Your task to perform on an android device: Add a source of income in the My Money app.
Image 0: 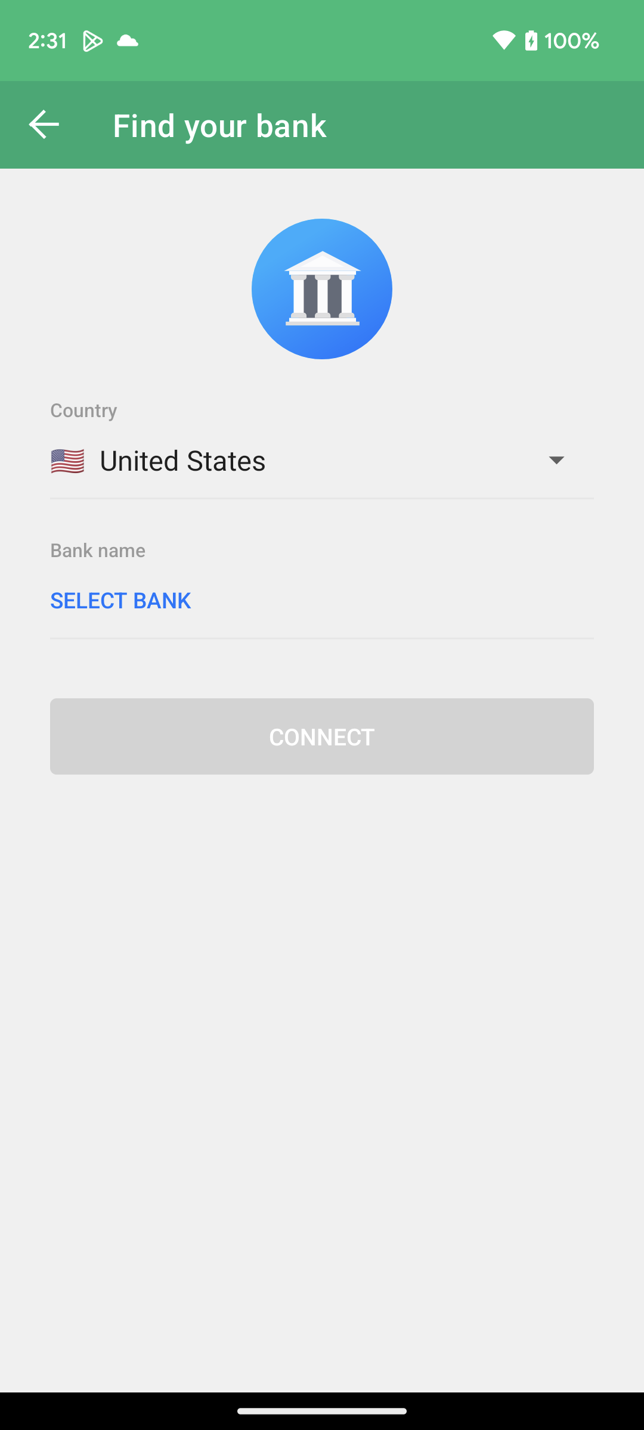
Open My Money app.
Step 0: open app "MyMoney"
Image 1: 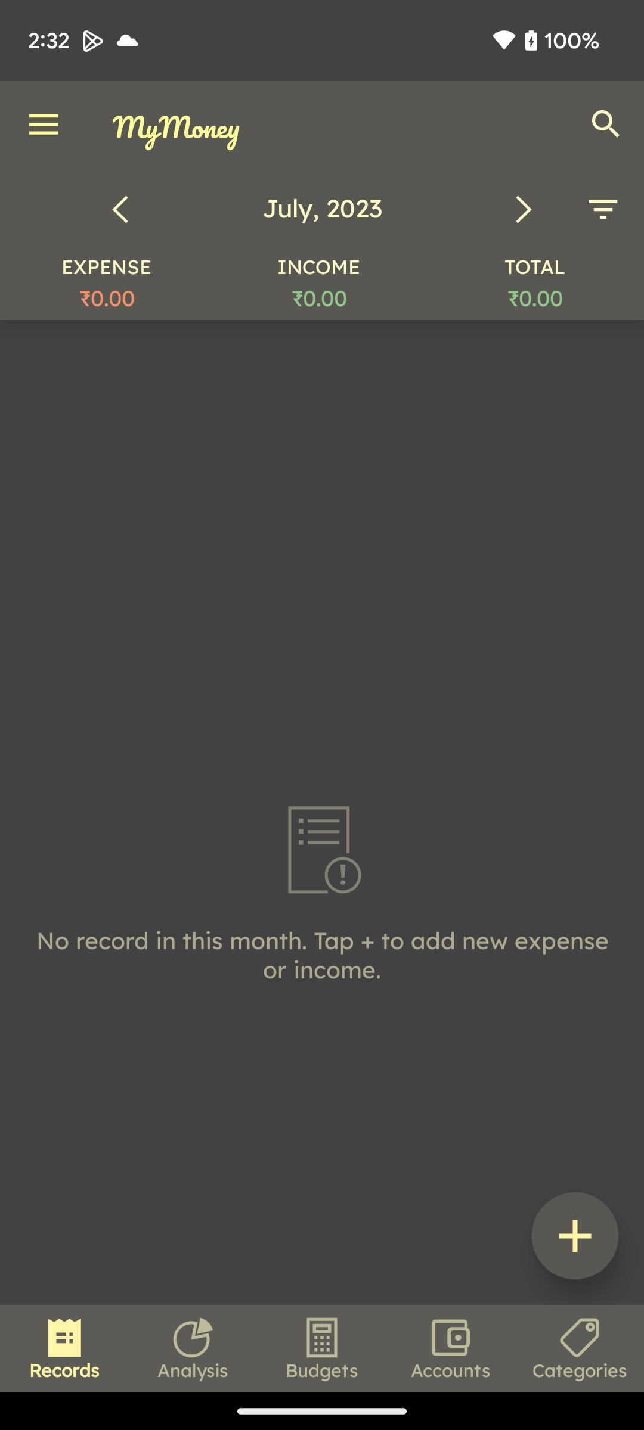
Click on the add icon on the bottom right corner of the screen.
Step 1: click (575, 1236)
Image 2: 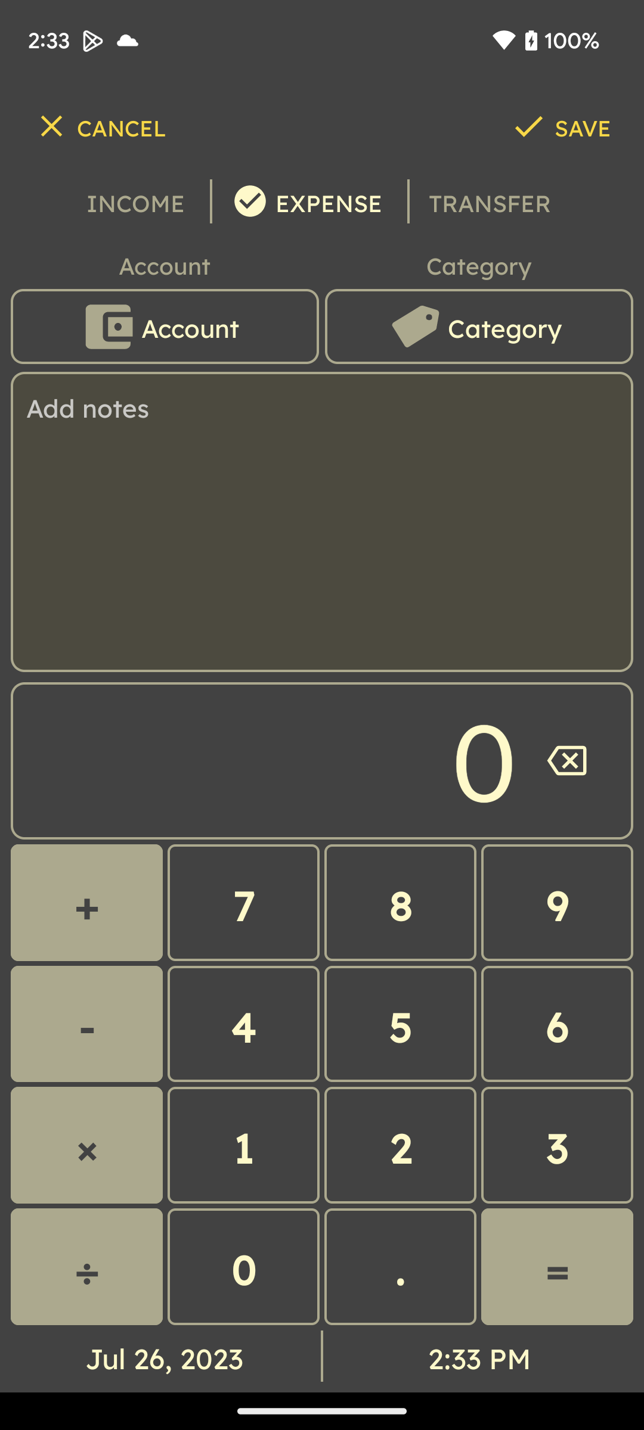
Click on the income option on the top left corner of the screen.
Step 2: click (138, 201)
Image 4: 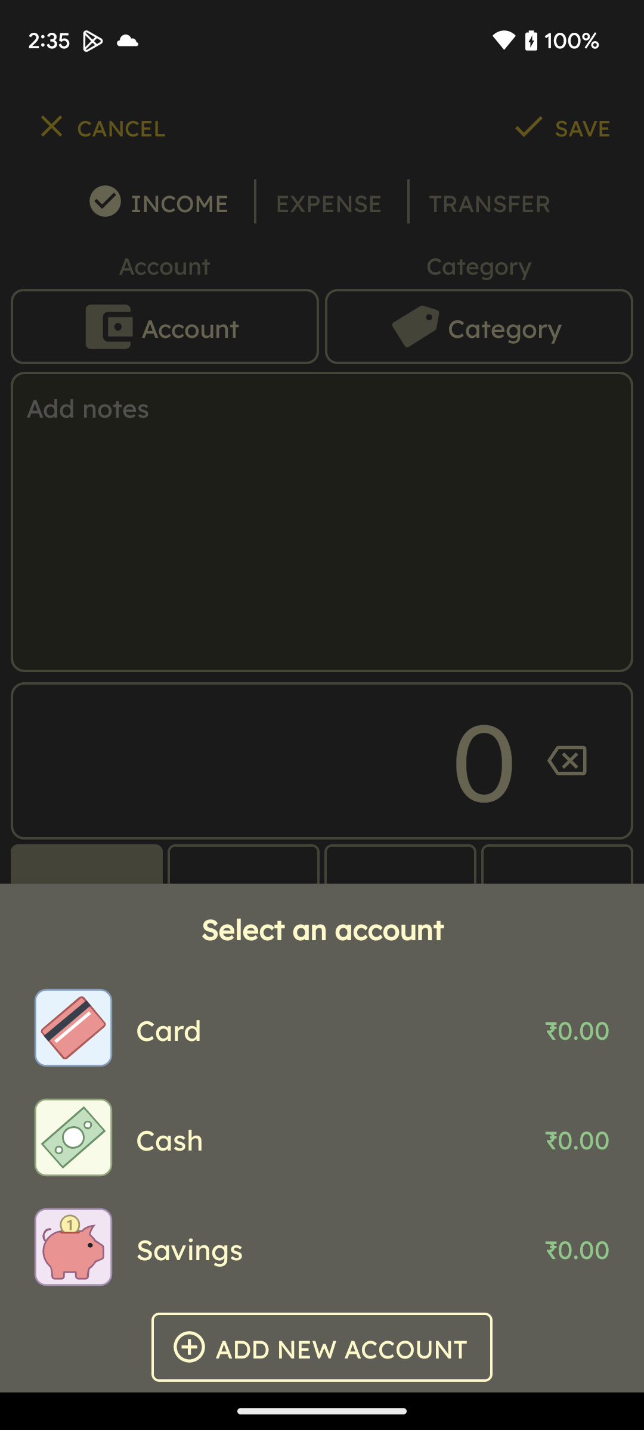
Click on the card option on the pop up screen below.
Step 4: click (73, 1028)
Image 5: 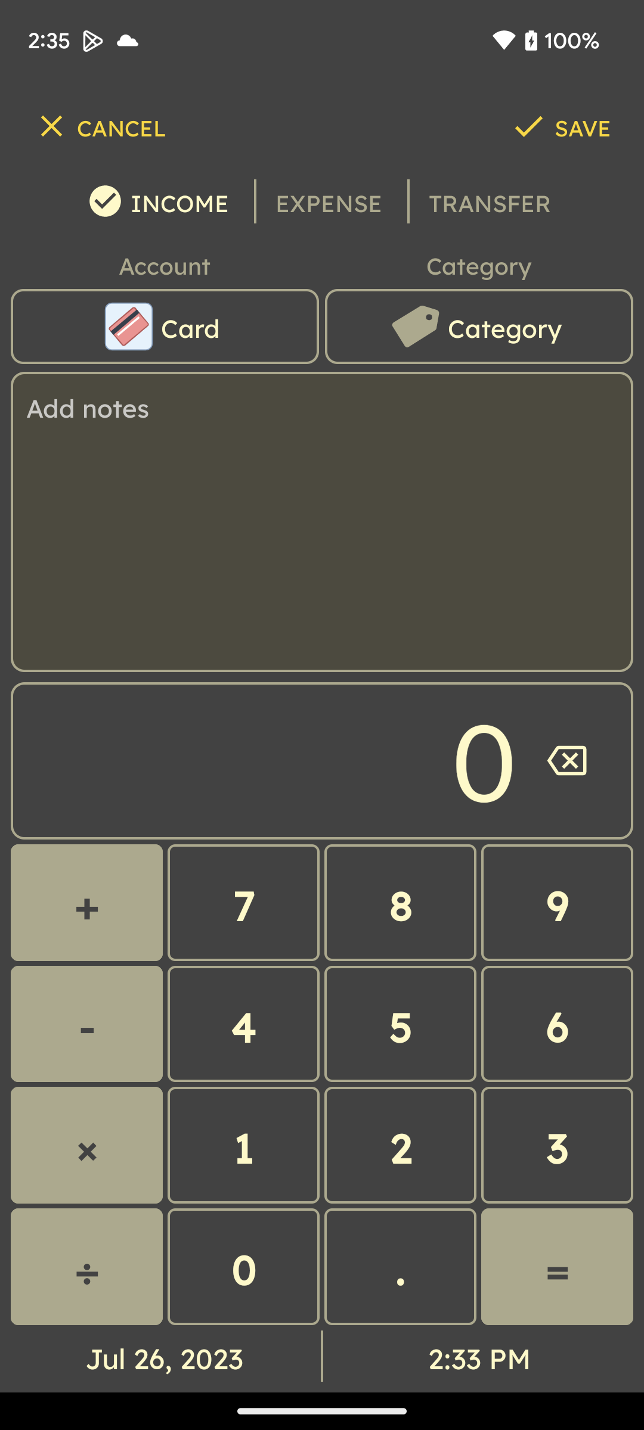
Click on the category option on the top right corner of the screen.
Step 5: click (479, 326)
Image 6: 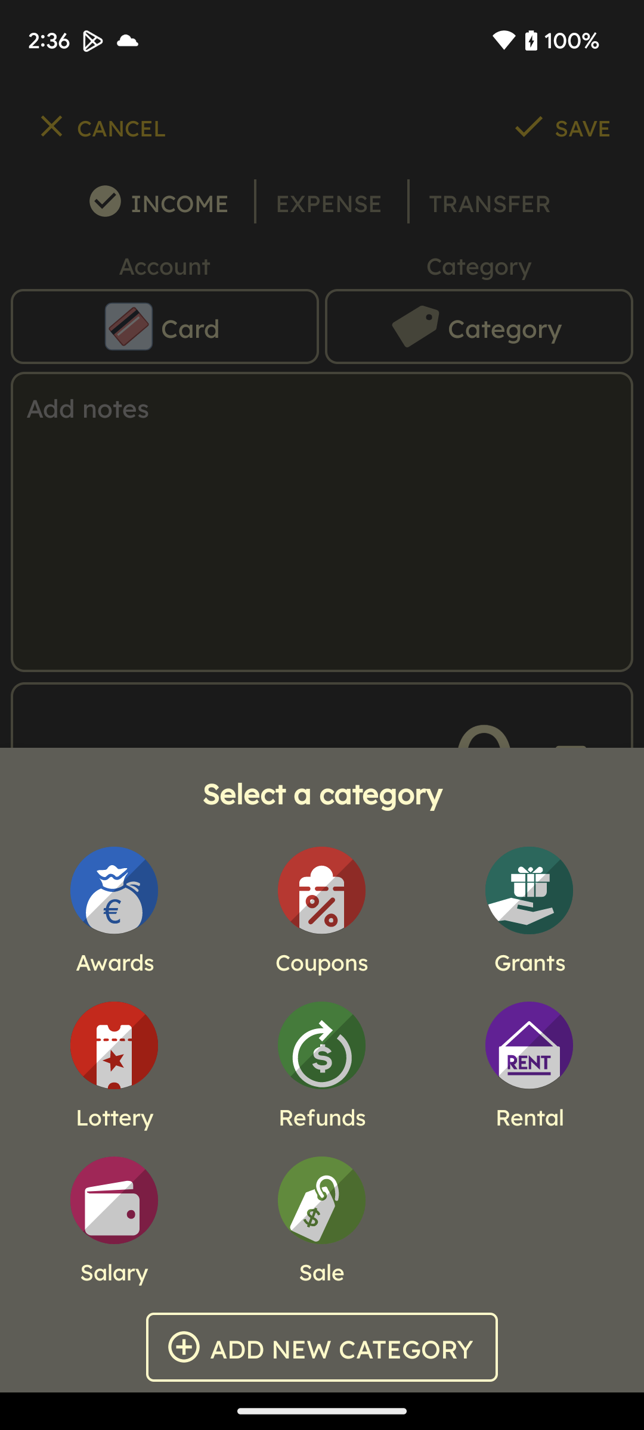
select the salary option on the bottom left side of the screen.
Step 6: click (114, 1200)
Image 7: 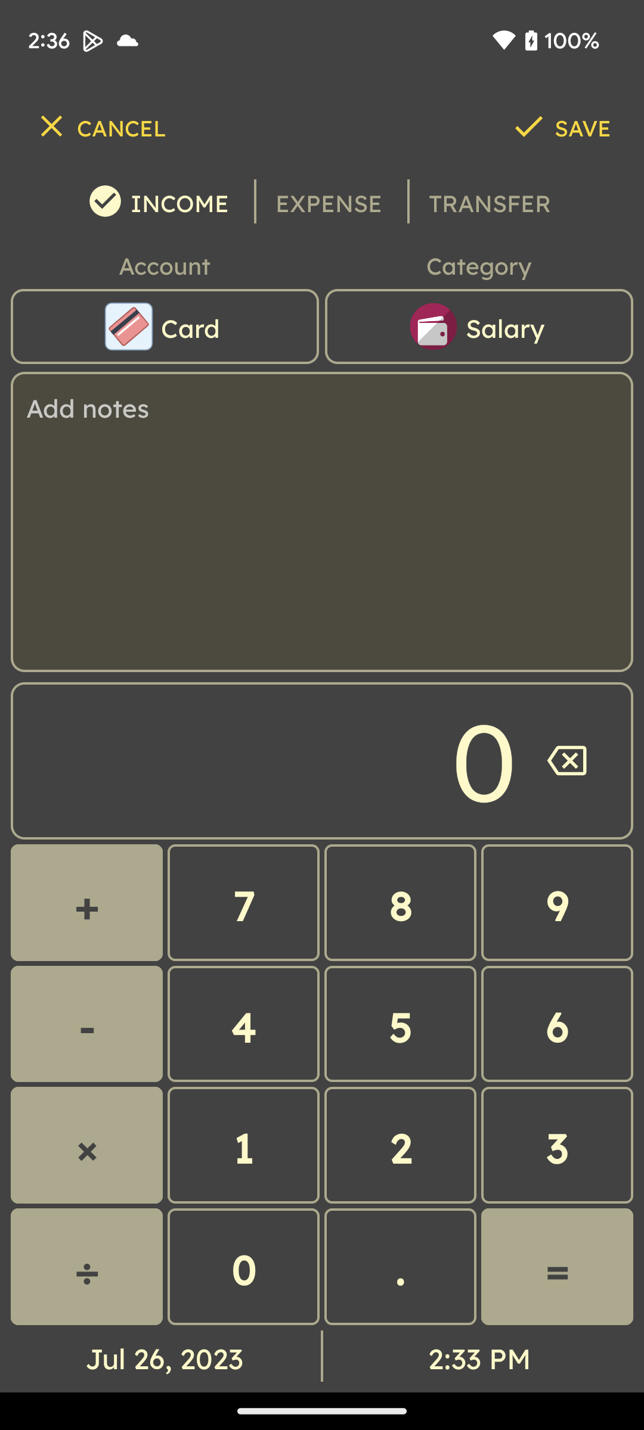
Enter the amount in the middle of the screen. 
Step 7: click (558, 1149)
Image 8: 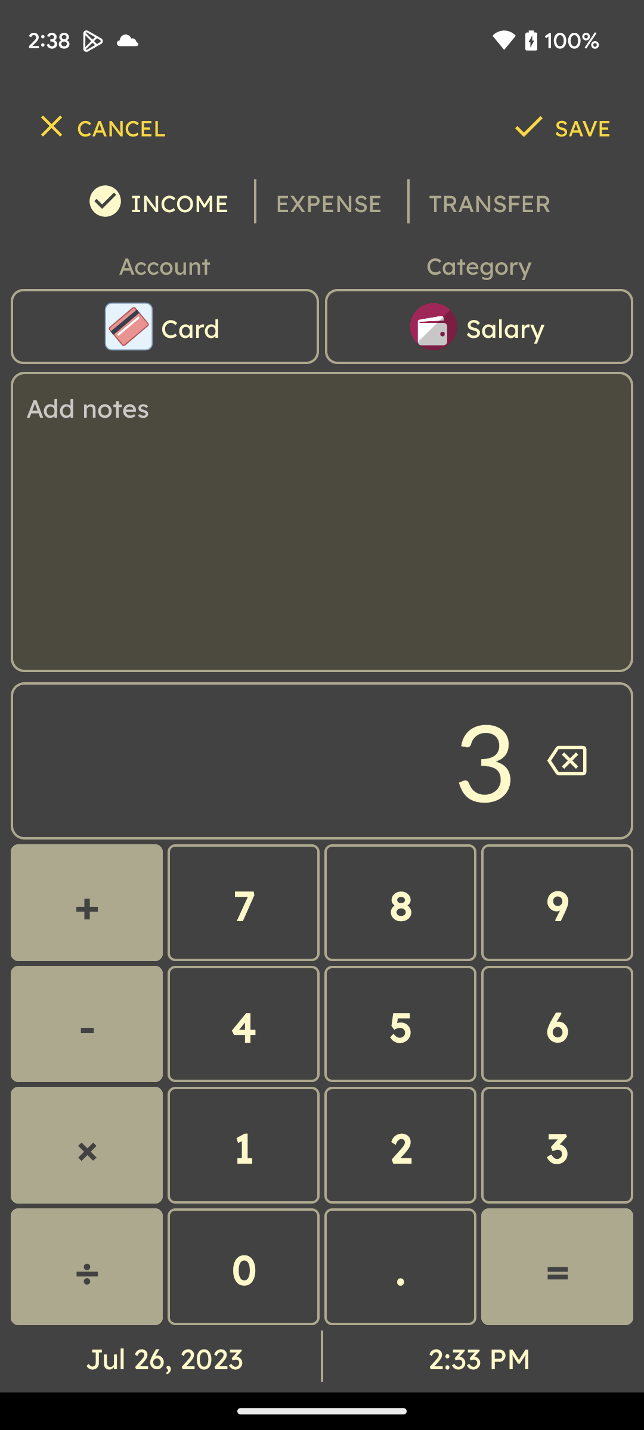
Enter the amount in the middle of the screen. 
Step 8: click (232, 1259)
Image 9: 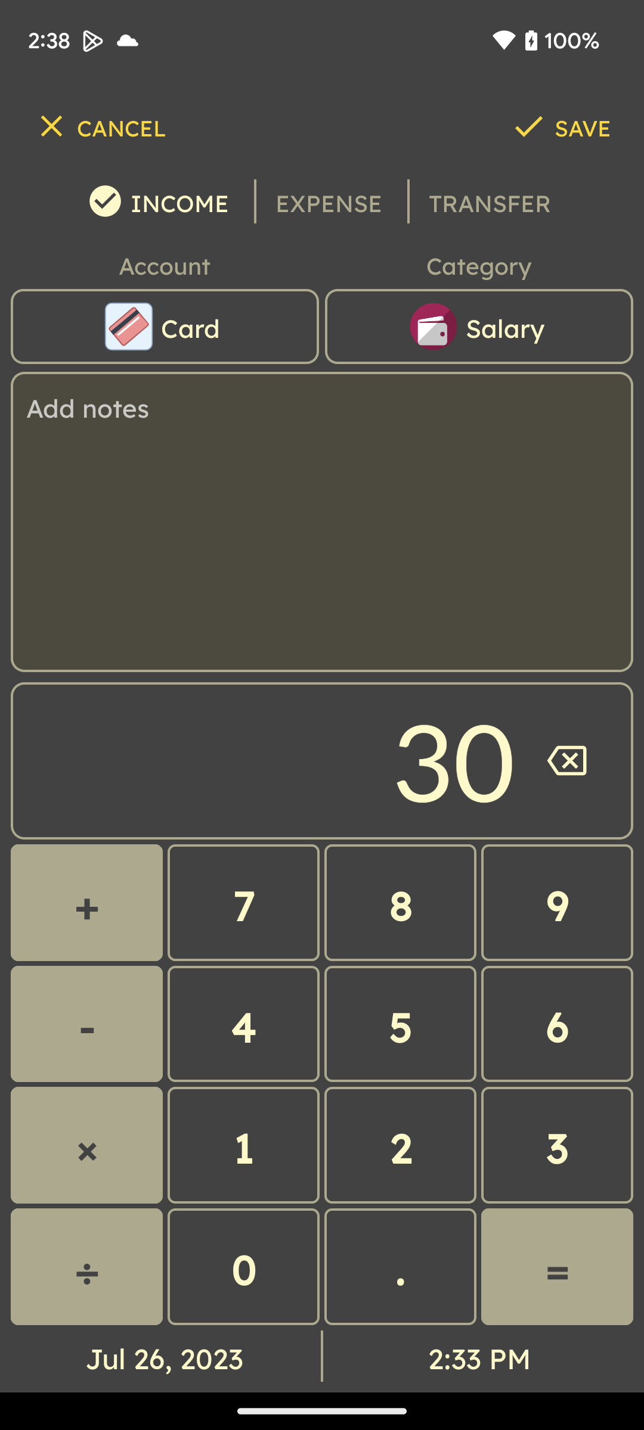
Enter the amount in the middle of the screen. 
Step 9: click (222, 1267)
Image 10: 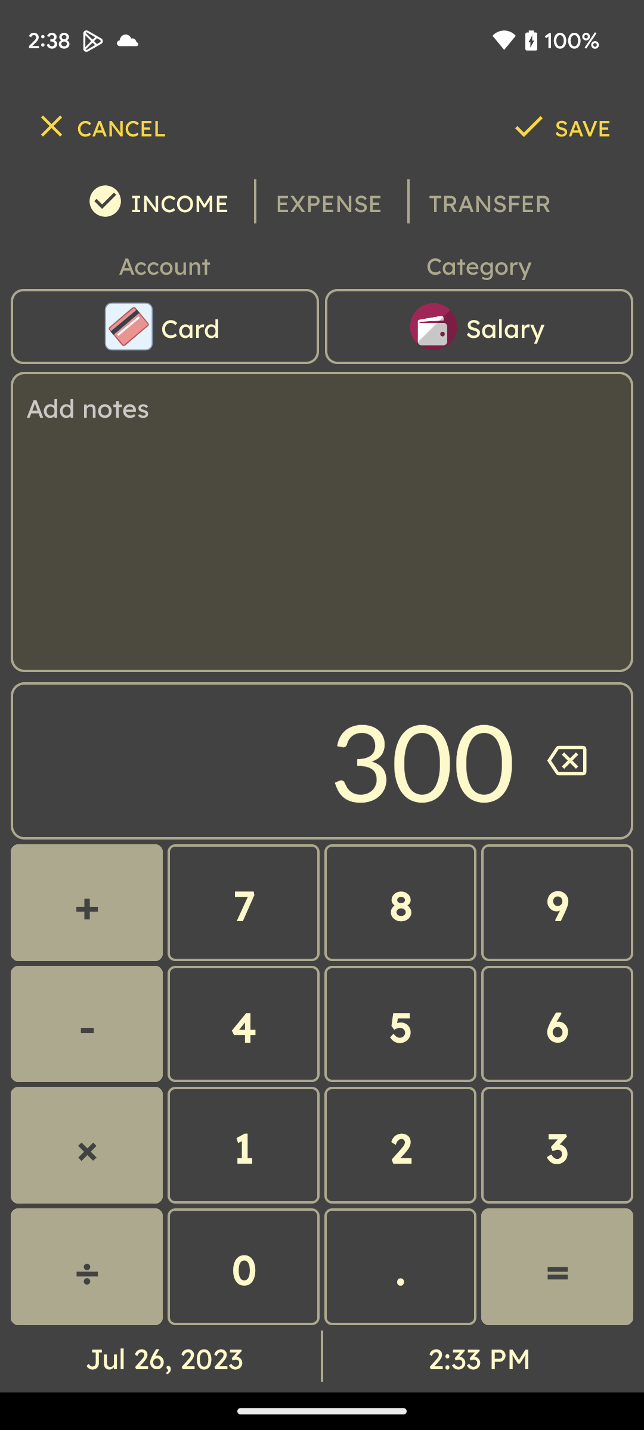
Enter the amount in the middle of the screen. 
Step 10: click (275, 1270)
Image 11: 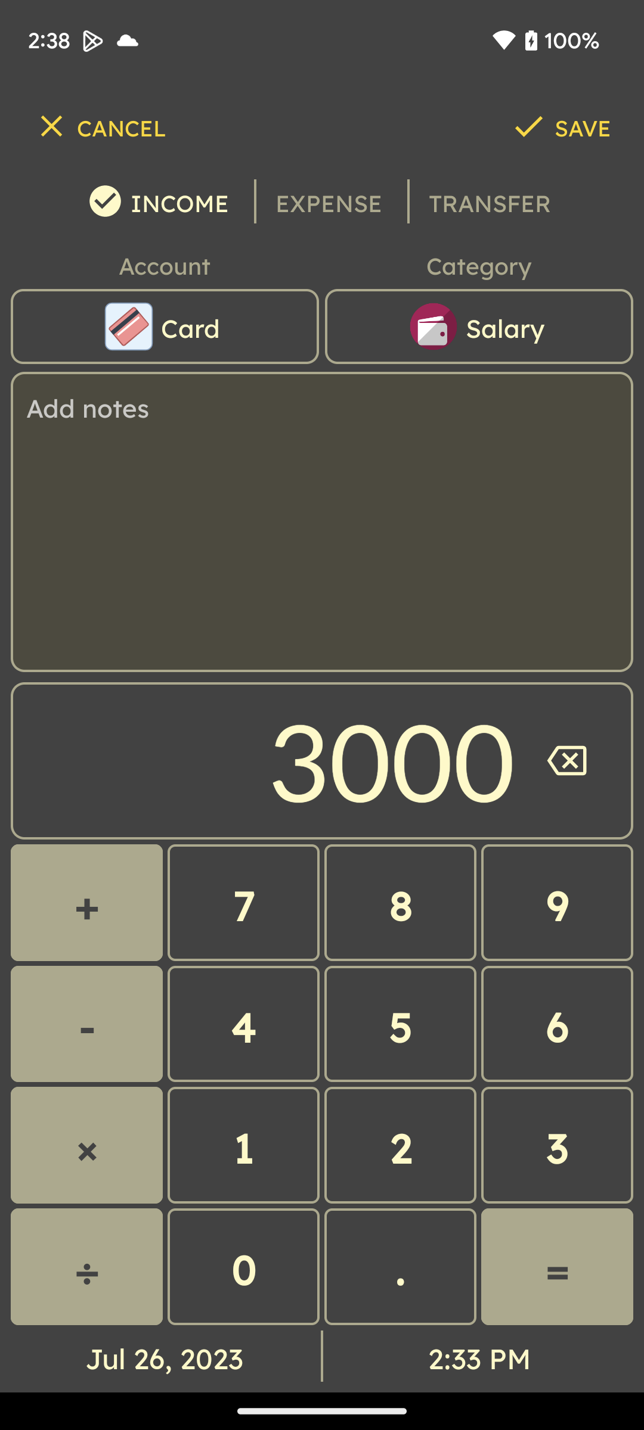
Enter the amount in the middle of the screen. 
Step 11: click (275, 1277)
Image 12: 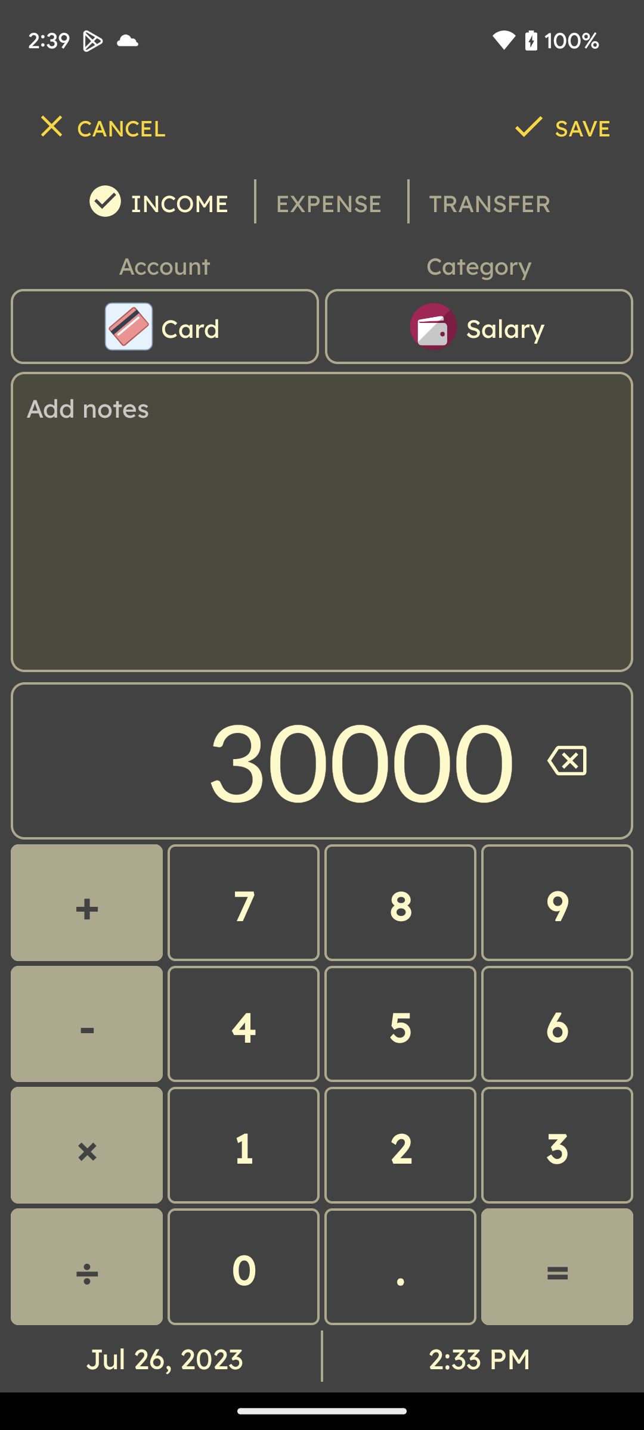
Click on the save option at the top right corner of the screen.
Step 12: click (560, 126)